Your task to perform on an android device: Open the  ebay app and search Bicycle 
Image 0: 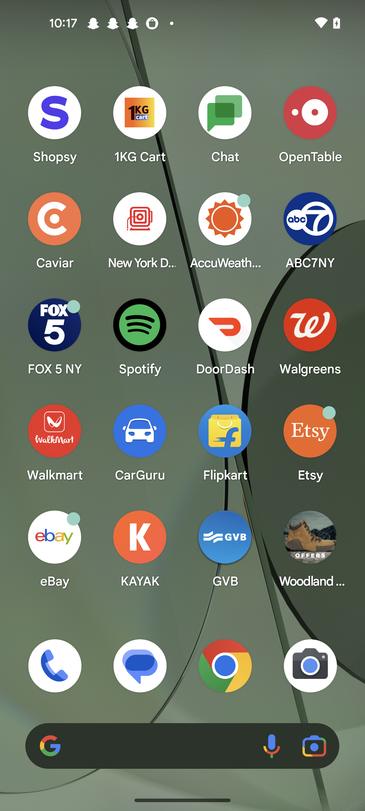
Open the ebay app 
Step 0: open app "eBay"
Image 1: 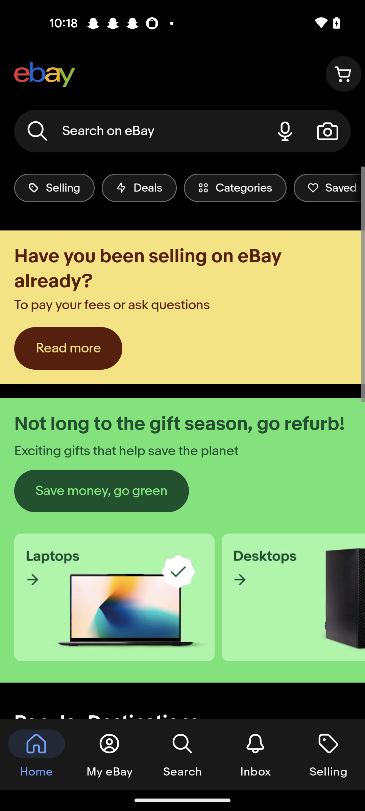
Click on the search icon
Step 1: click (140, 131)
Image 3: 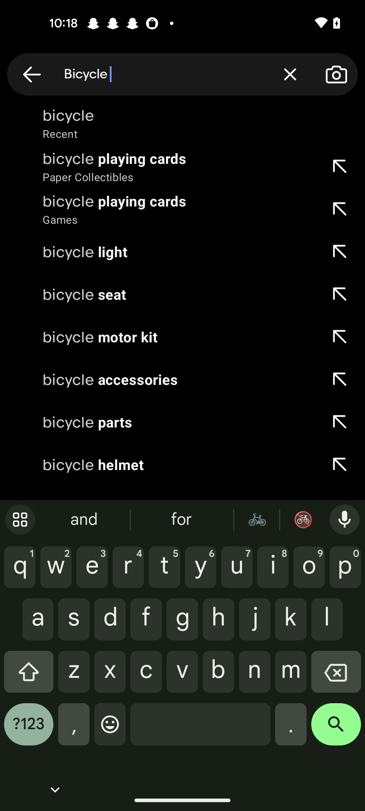
Click on the search icon at the bottom right corner of the screen 
Step 3: click (336, 729)